Your task to perform on an android device: I want to focus on promotions , search for the event promotional aspects in the Calendar app .
Image 0: 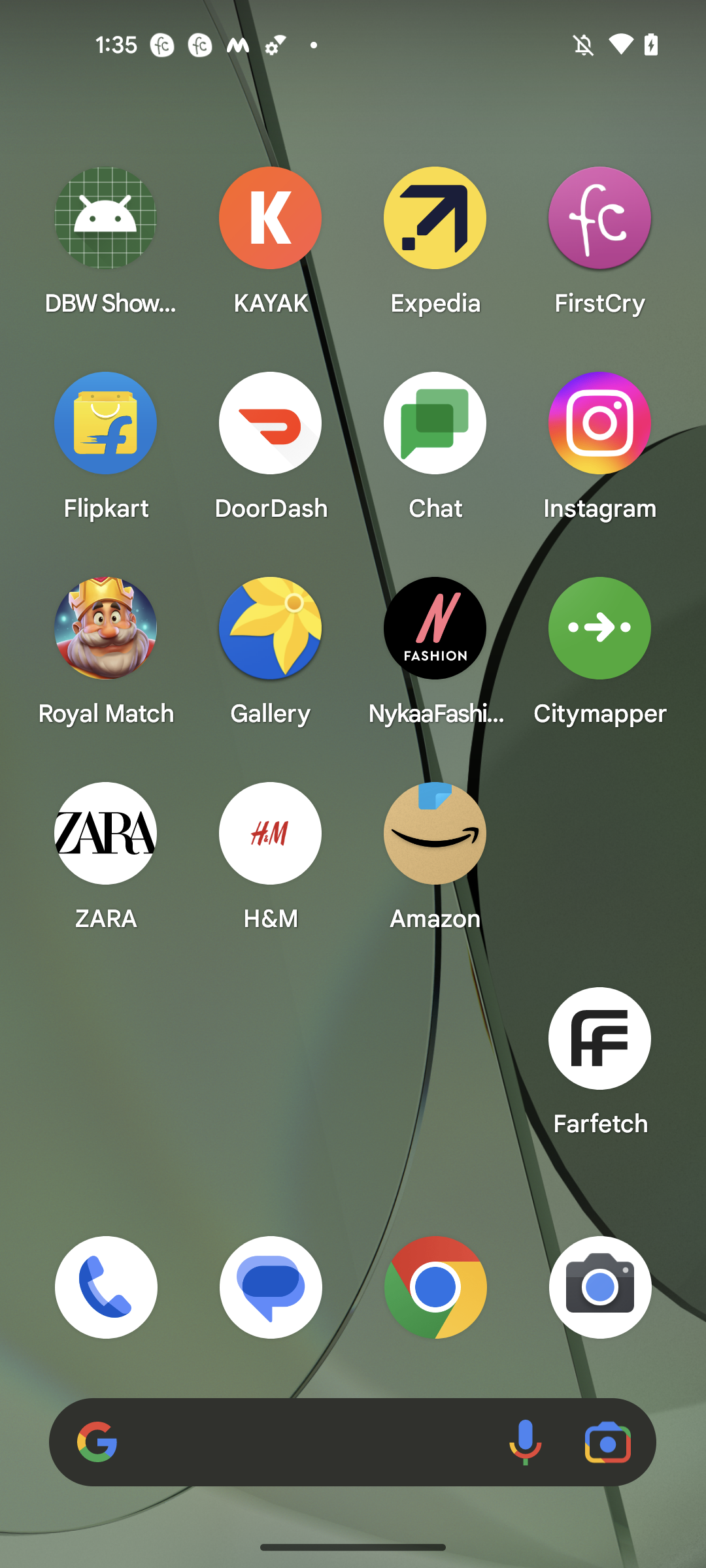
Open the Calendar app
Step 0: open app "Calendar"
Image 1: 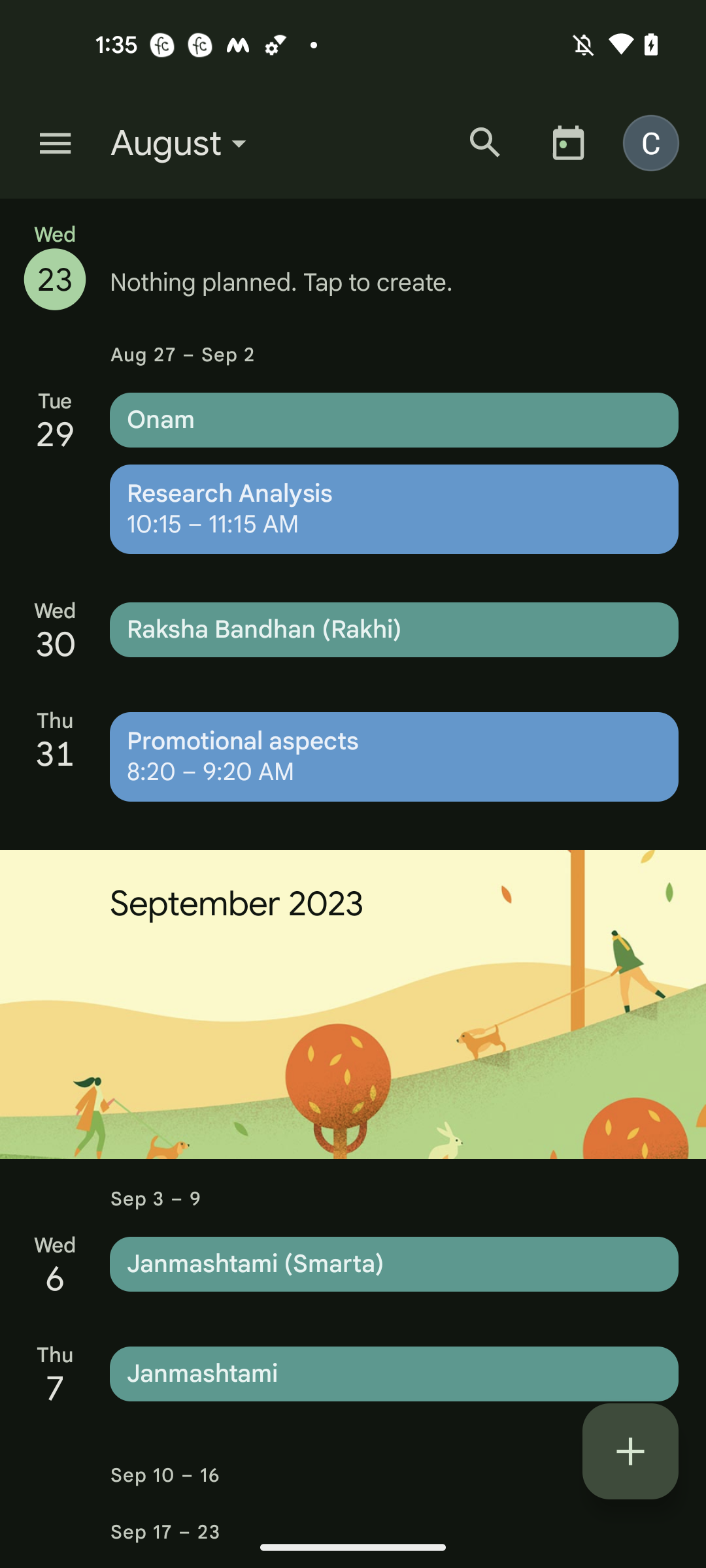
click on the search icon at the top of the screen
Step 1: click (485, 142)
Image 3: 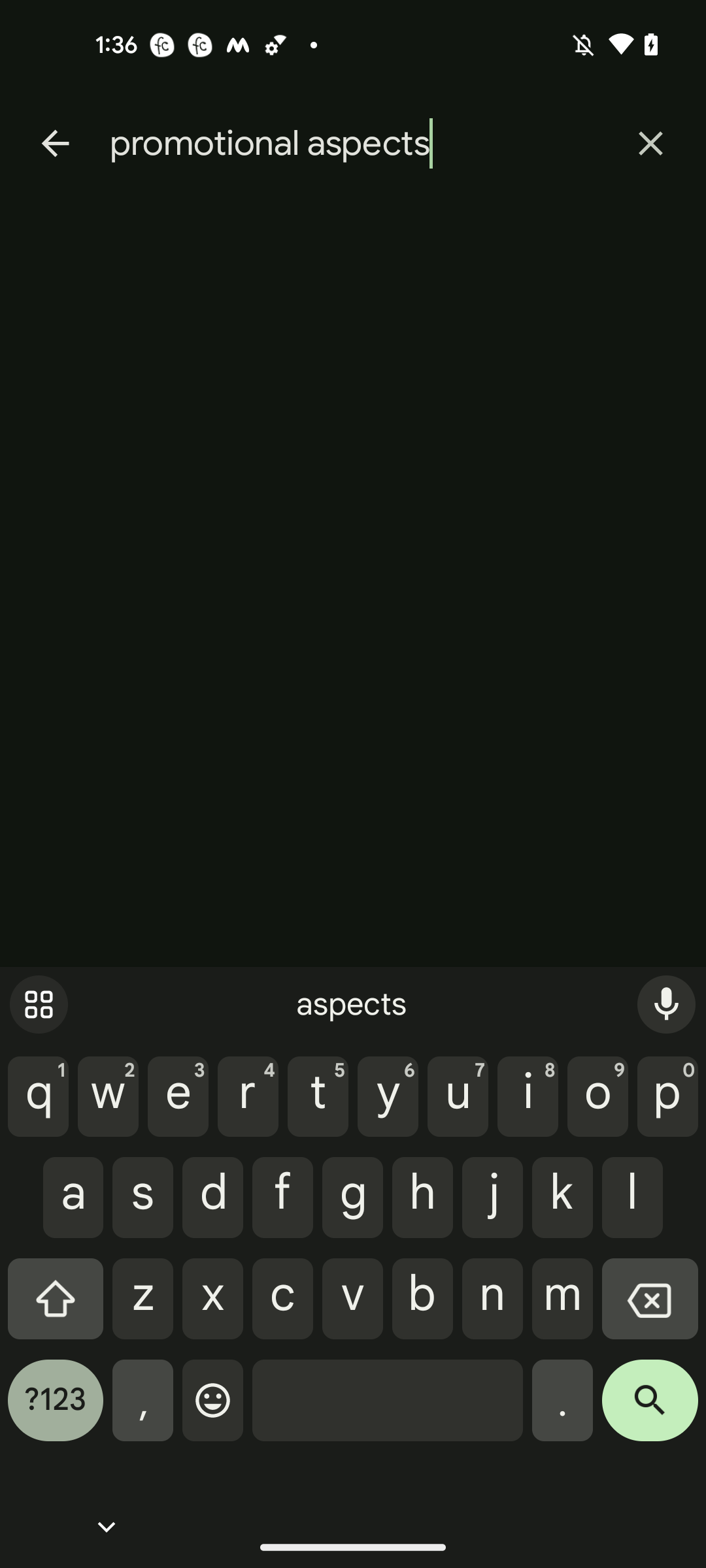
Click on the search icon at the bottom right corner of the keyboard
Step 3: click (650, 1410)